Your task to perform on an android device: The Pinaka Mod pi-2261600W looks good. View the details of the Pinaka Mod pi-2261600W  in the Moglix  app.
Image 0: 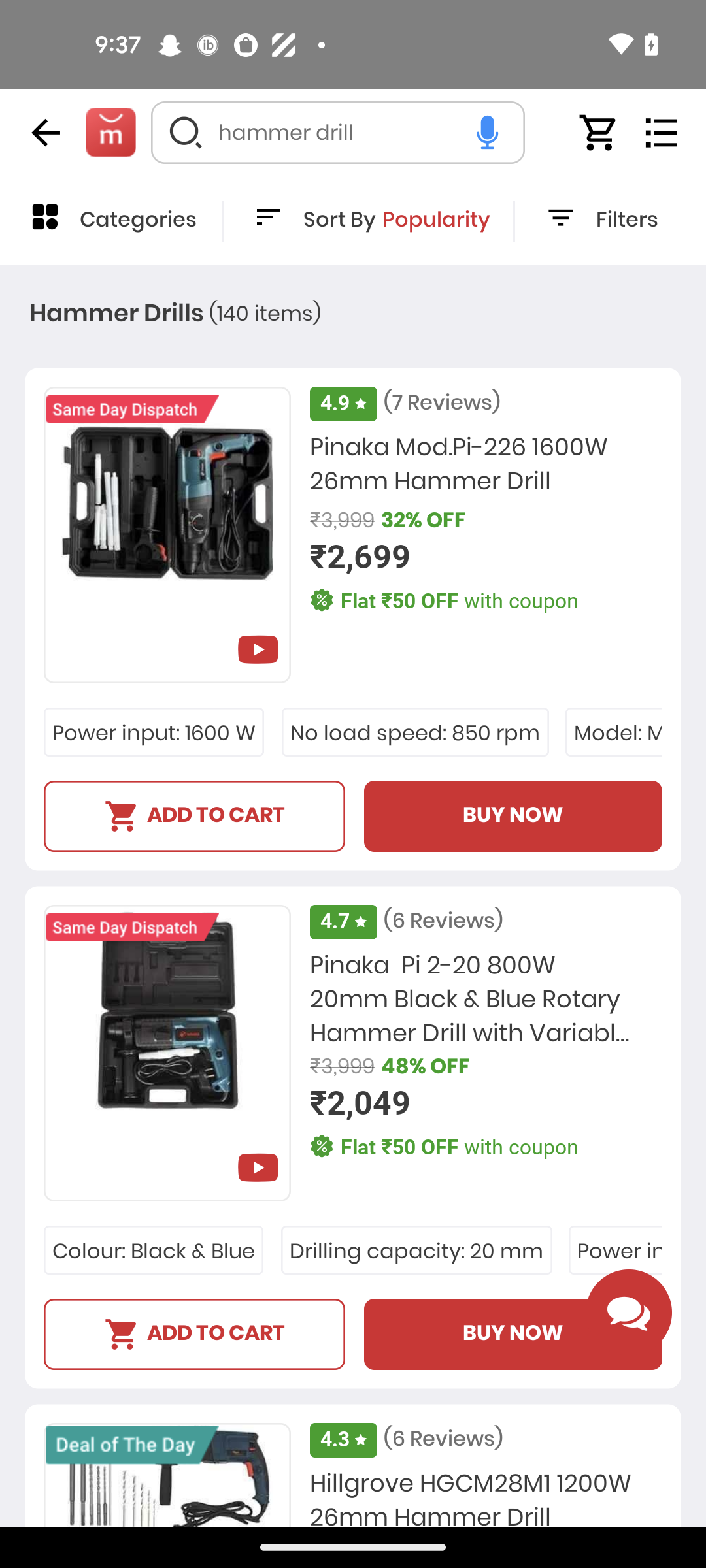
Click on the Pinaka Mod pi-2261600W
Step 0: click (342, 521)
Image 1: 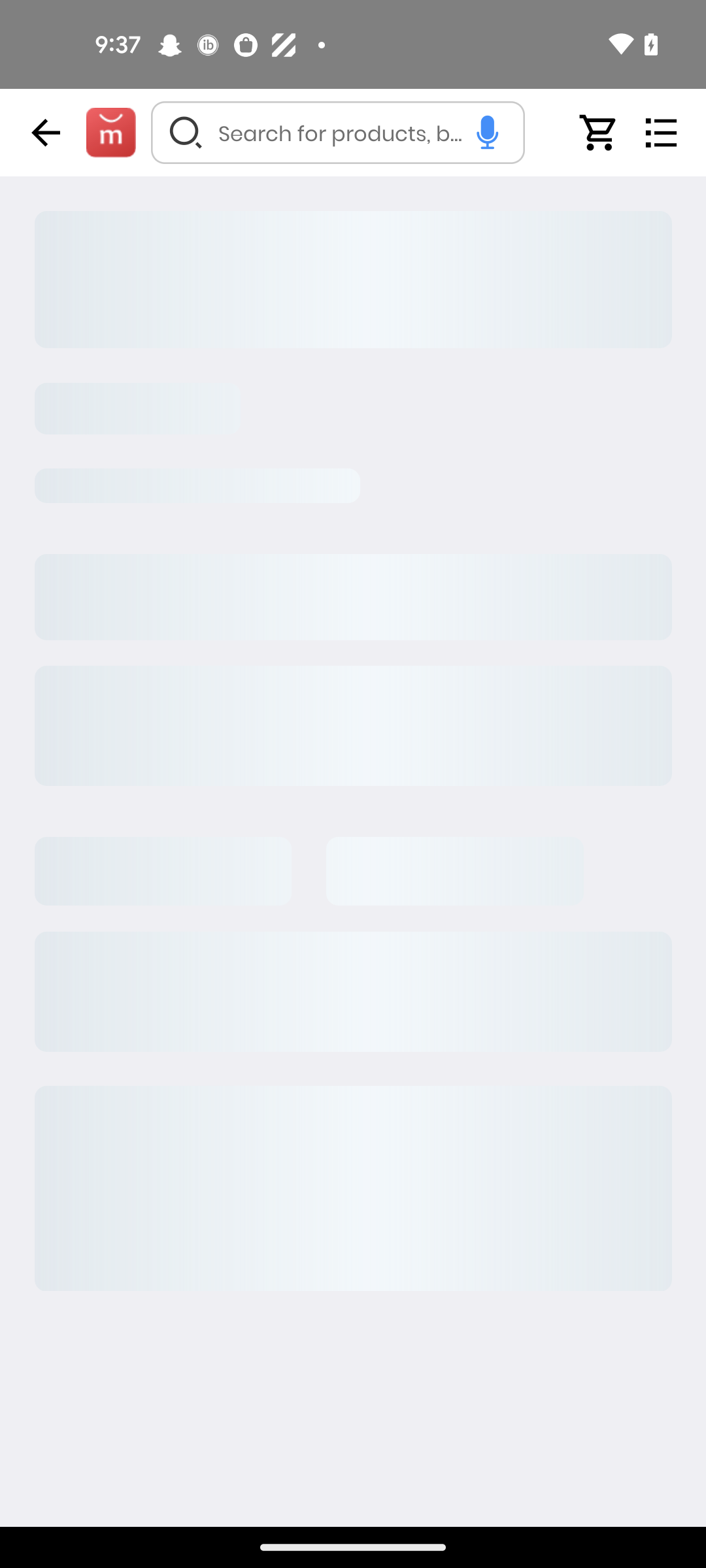
Click on the Pinaka Mod pi-2261600W
Step 1: wait
Image 2: 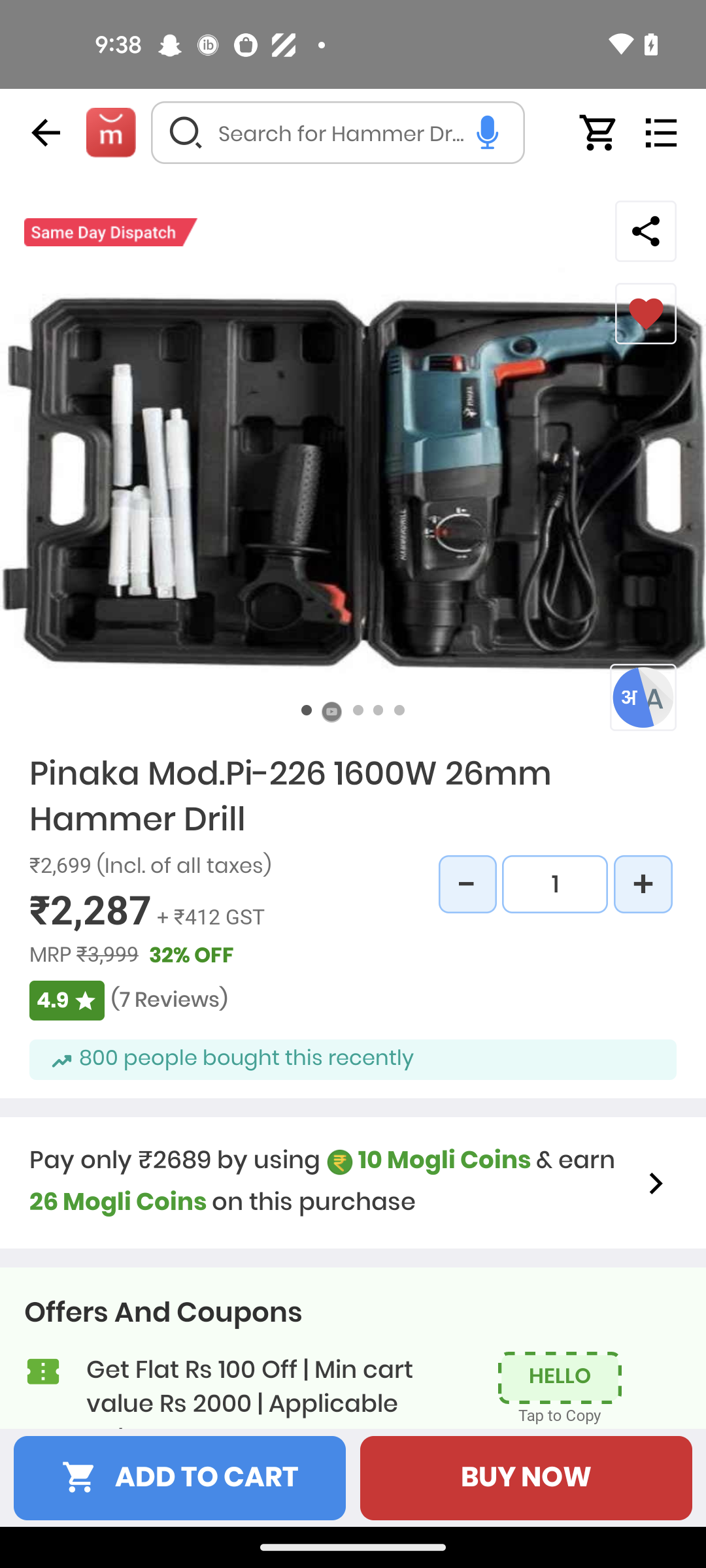
Swipe up to view the product details 
Step 2: scroll down